Your task to perform on an android device: Add the text "Confidence" to slide 2 of the presentation in the Microsoft PowerPoint app 
Image 0: 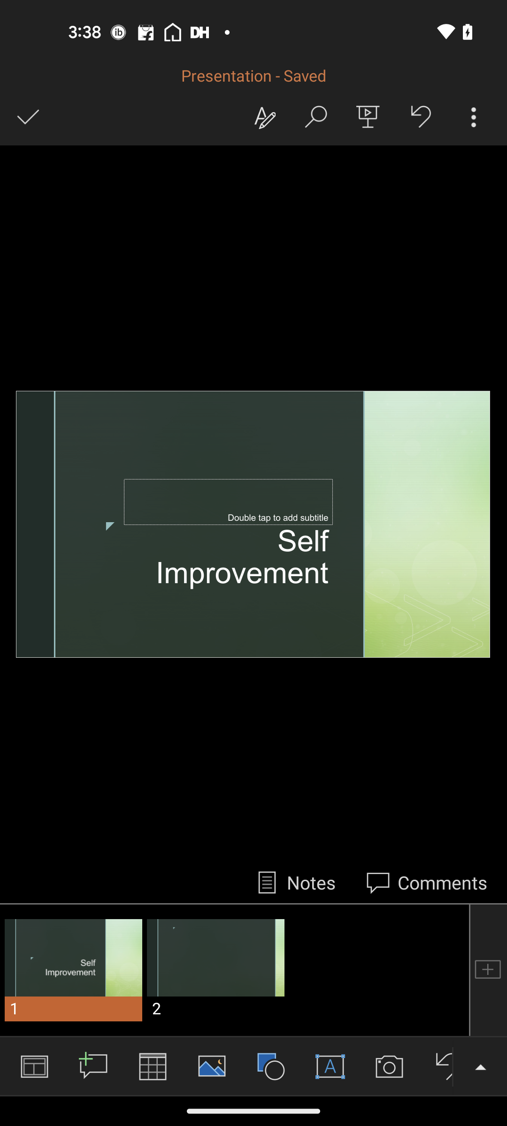
Go to the slide 2
Step 0: click (213, 970)
Image 2: 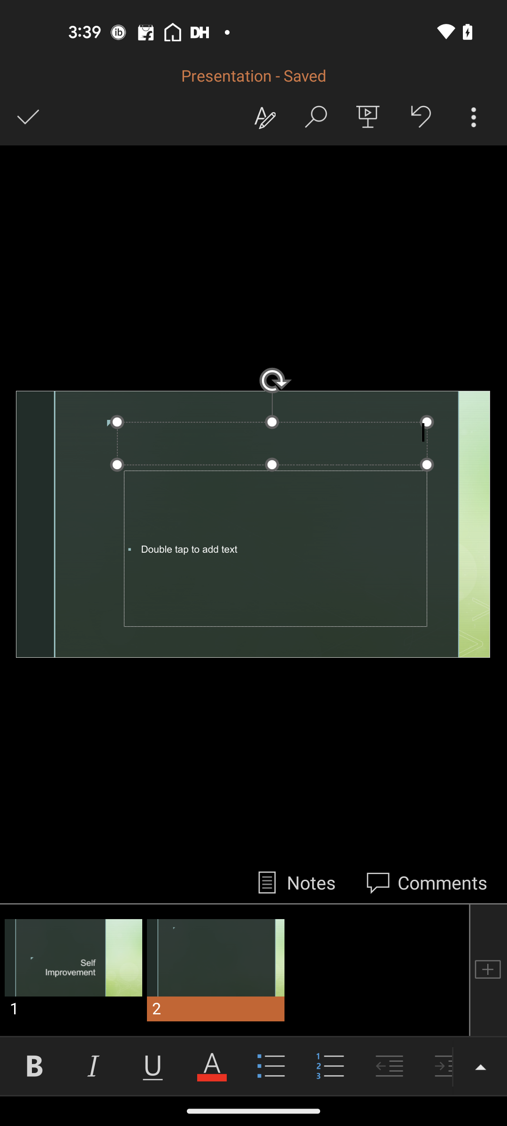
Click on the Add title column for two times
Step 2: click (395, 434)
Image 3: 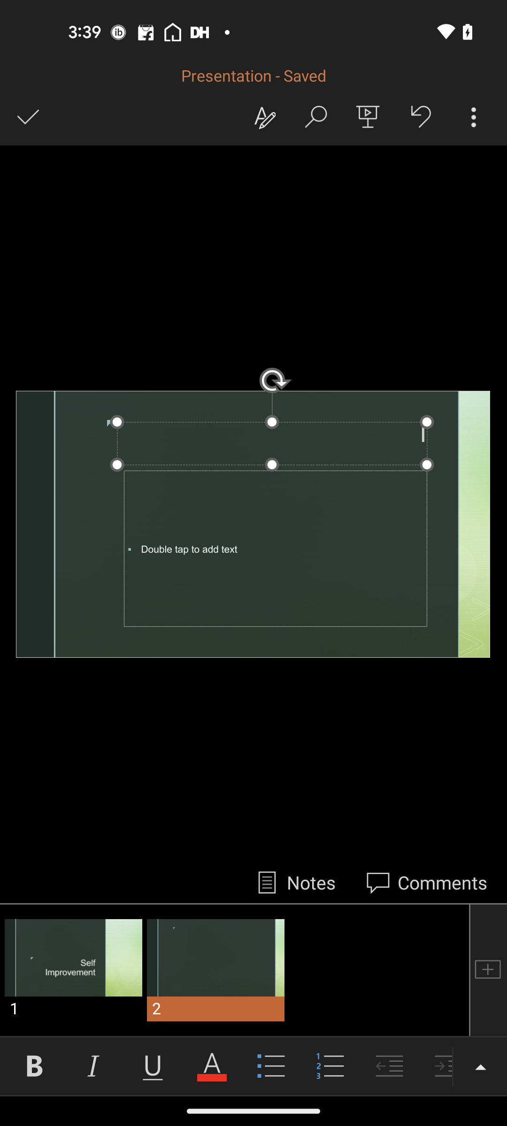
Click on the Add title column for two times
Step 3: click (311, 443)
Image 4: 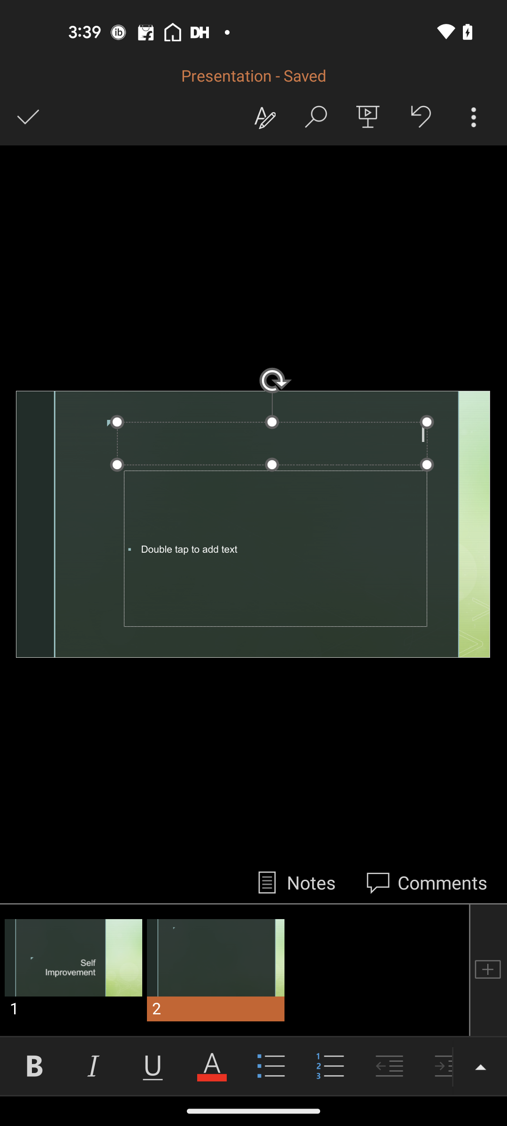
Click on the Add title column for two times
Step 4: wait
Image 5: 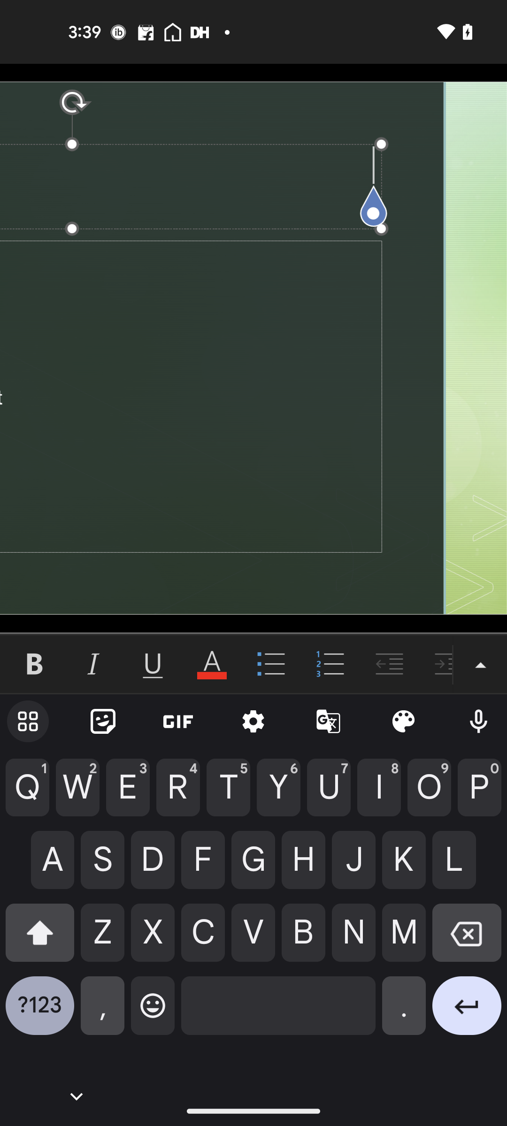
Type Confidence in the add title column
Step 5: type "Confidence"
Image 6: 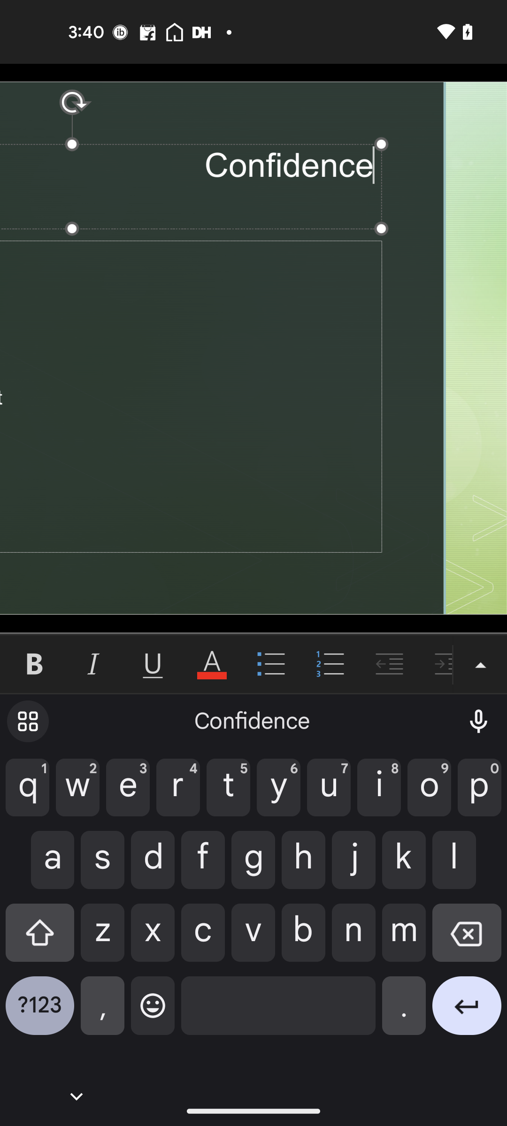
Click on the tick icon at the top left corner of the screen 
Step 6: wait
Image 7: 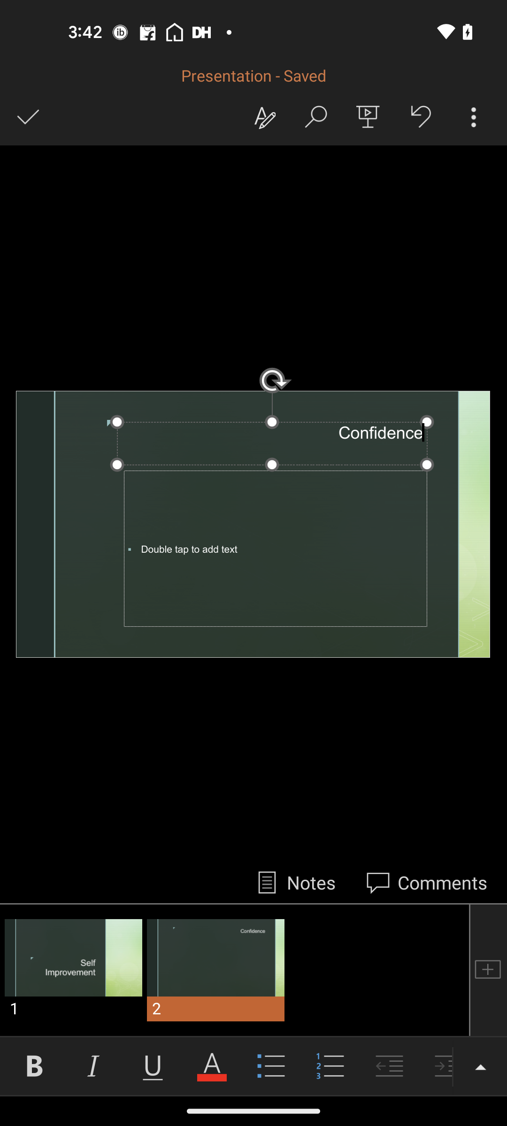
Click on the tick icon at the top left corner of the screen 
Step 7: click (28, 117)